Your task to perform on an android device: In the Hopper app, Plan an itinerary for six days from Hong Kong to Miami on August 25, 2023 to August 30, 2023 and add itineraries such as local area tours,then rearrange and save itineraries.
Image 0: 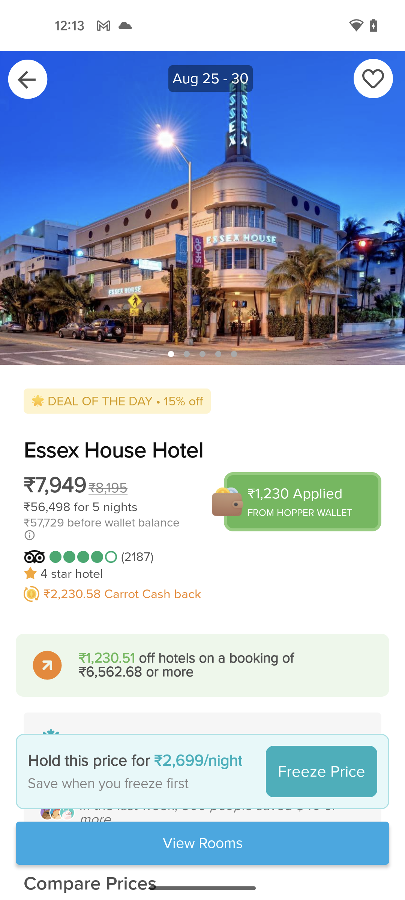
Go back to the previous page
Step 0: press back button
Image 1: 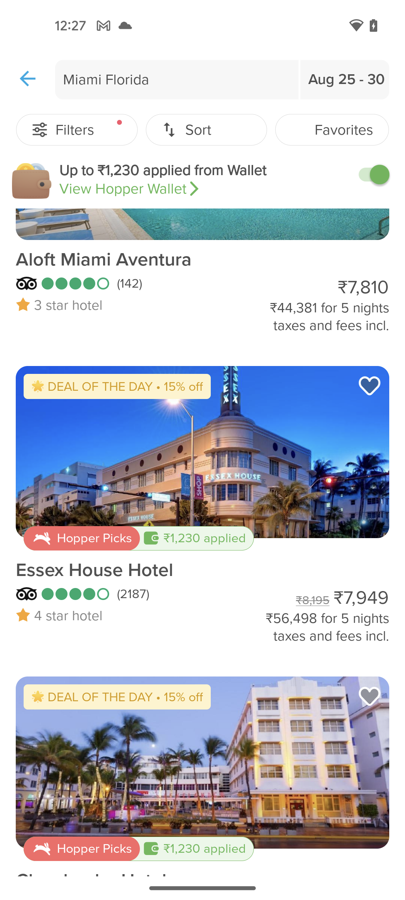
Go back to the previous page
Step 1: press back button
Image 2: 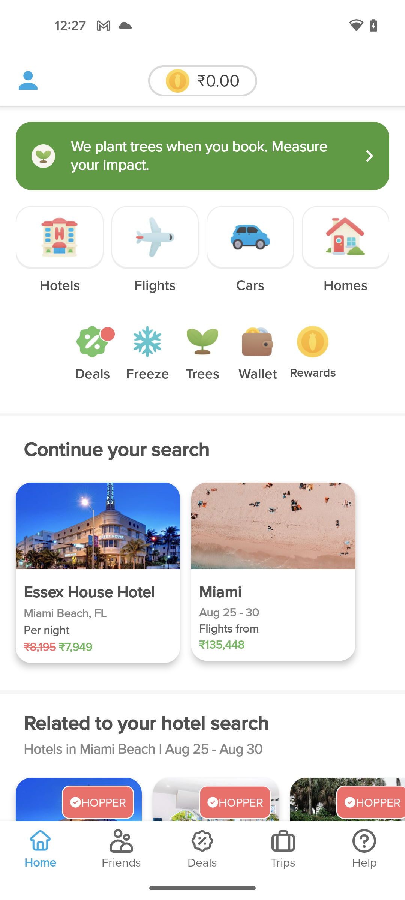
Swipe up to view Miami
Step 2: scroll down